Your task to perform on an android device: Tanivera Pizza e Pasta restaurant is amazing, and one of my friends asked me about this type of amazing restaurant. So I want to refer this restaurant to my friend, so share the restaurant link with dbwscratch.test.id4@gmail.com via the gmail app.
Image 0: 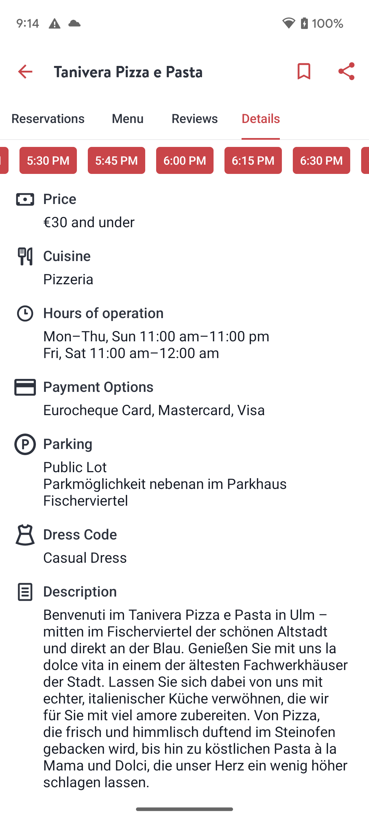
Scroll down to view the share option
Step 0: scroll up
Image 1: 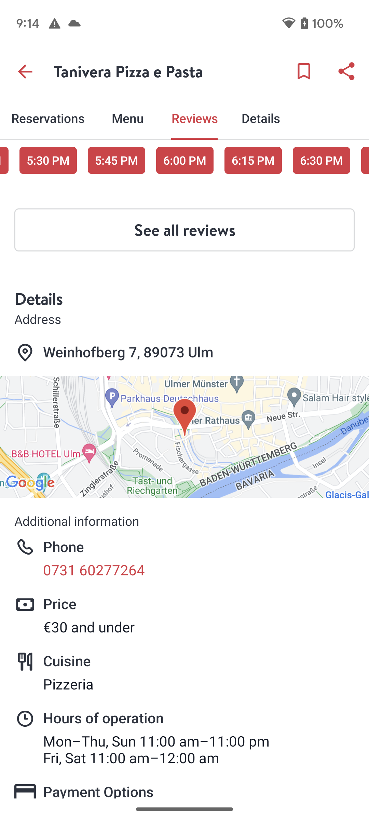
Scroll down to view the share option
Step 1: scroll up
Image 2: 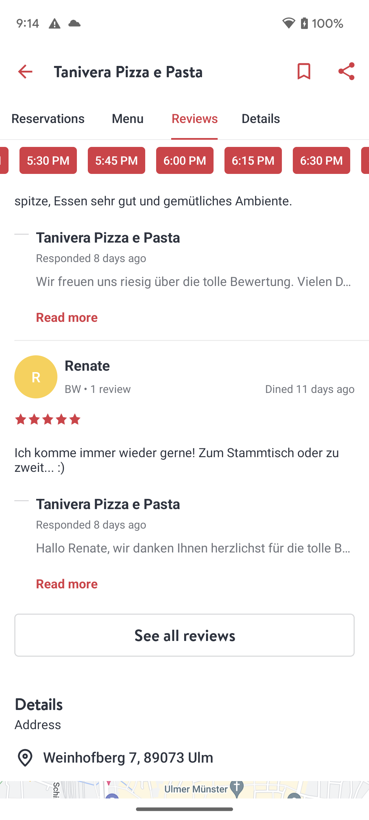
Click on the share icon at the top right corner of the screen to refer this restaurant with my friend 
Step 2: click (347, 71)
Image 4: 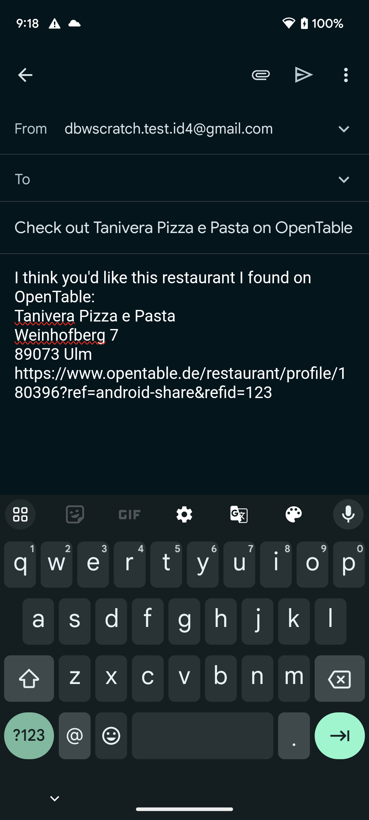
Type dbwscratch.test.id4@gmail.com in the recipient section to send this with my friend
Step 4: type "dbwscratch.test.id4@gmail.com"
Image 5: 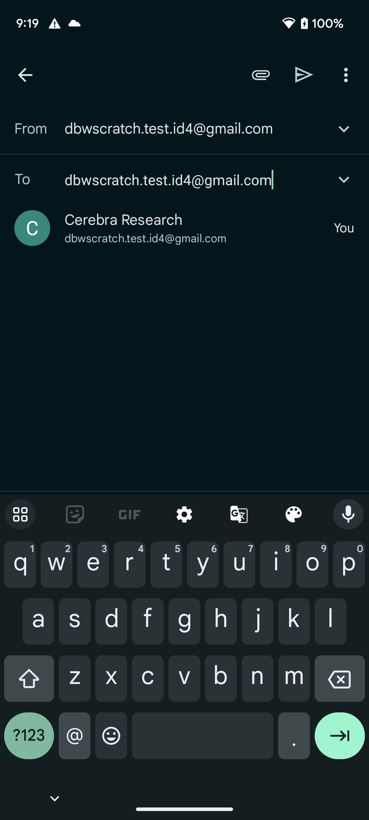
Click on the send button at the top right corner of the screen to share this restaurant with my friend.
Step 5: click (304, 74)